Your task to perform on an android device: Go to the RapidBox app and open the Atom Men Blue Mid Ankle Sneaker then view its information and photos.
Image 1: 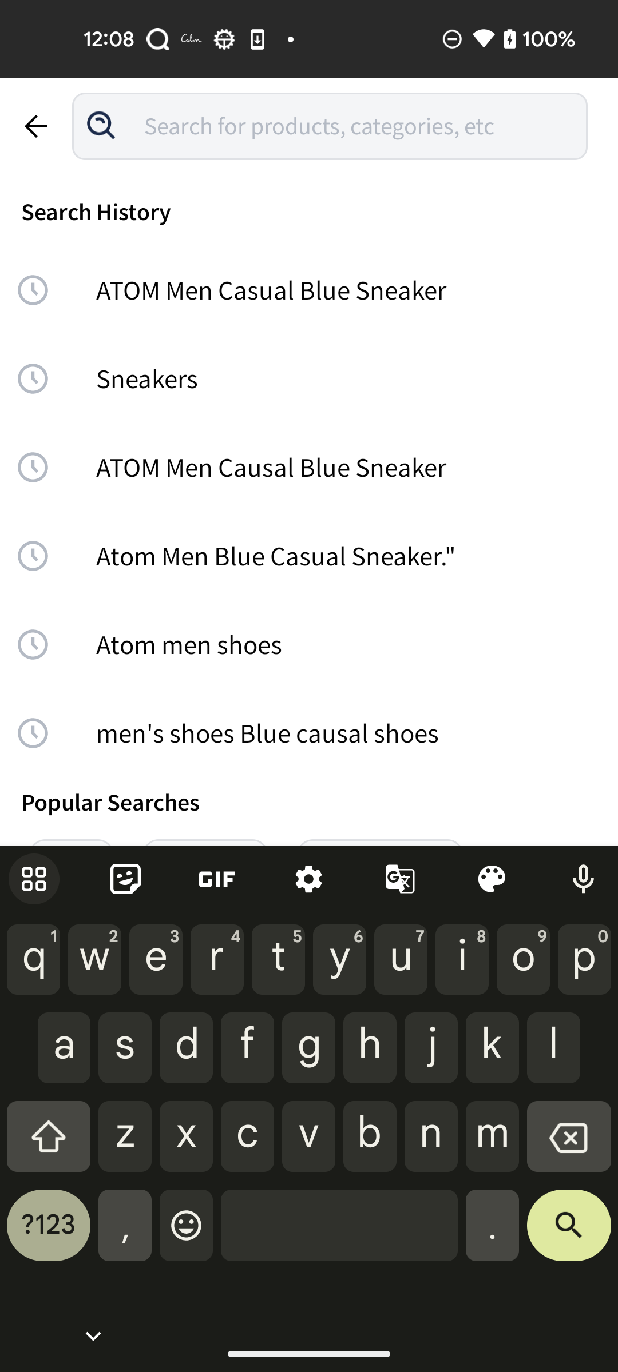
Search on the screen top of the bottom
Step 1: type "ATOM Men Bule Mid Ankle sneaker"
Image 2: 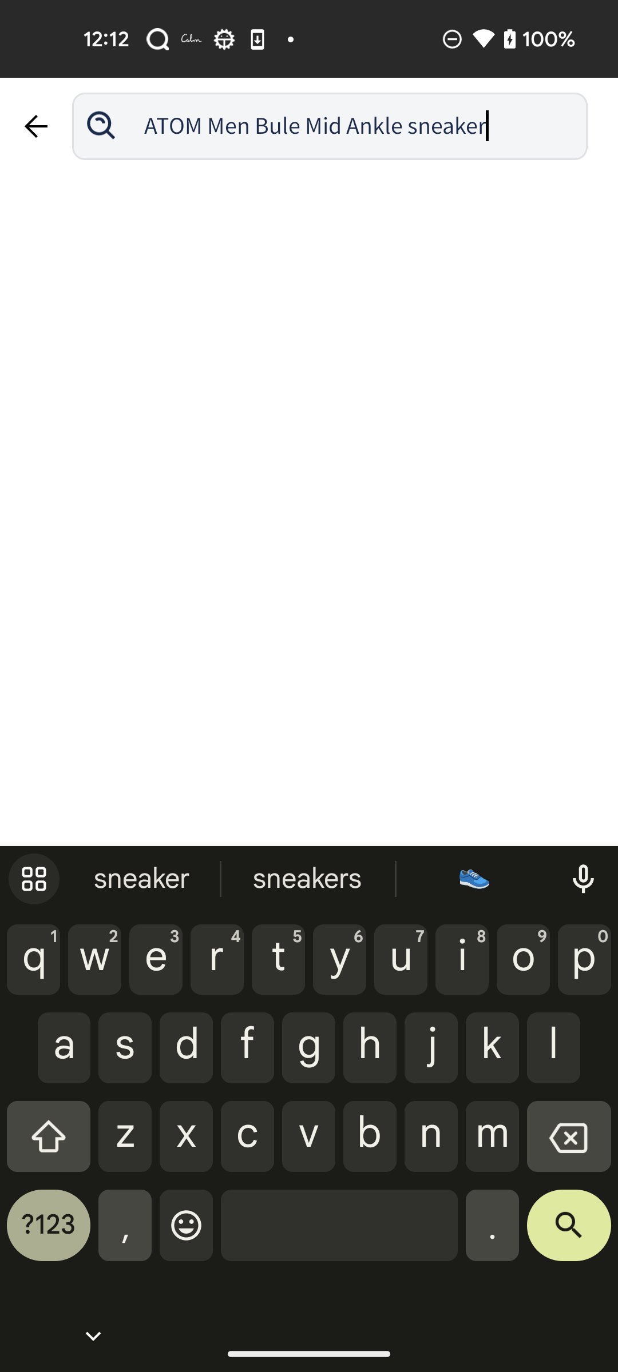
Click on the screen bar top of the bottom of right corner
Step 2: click (569, 1234)
Image 3: 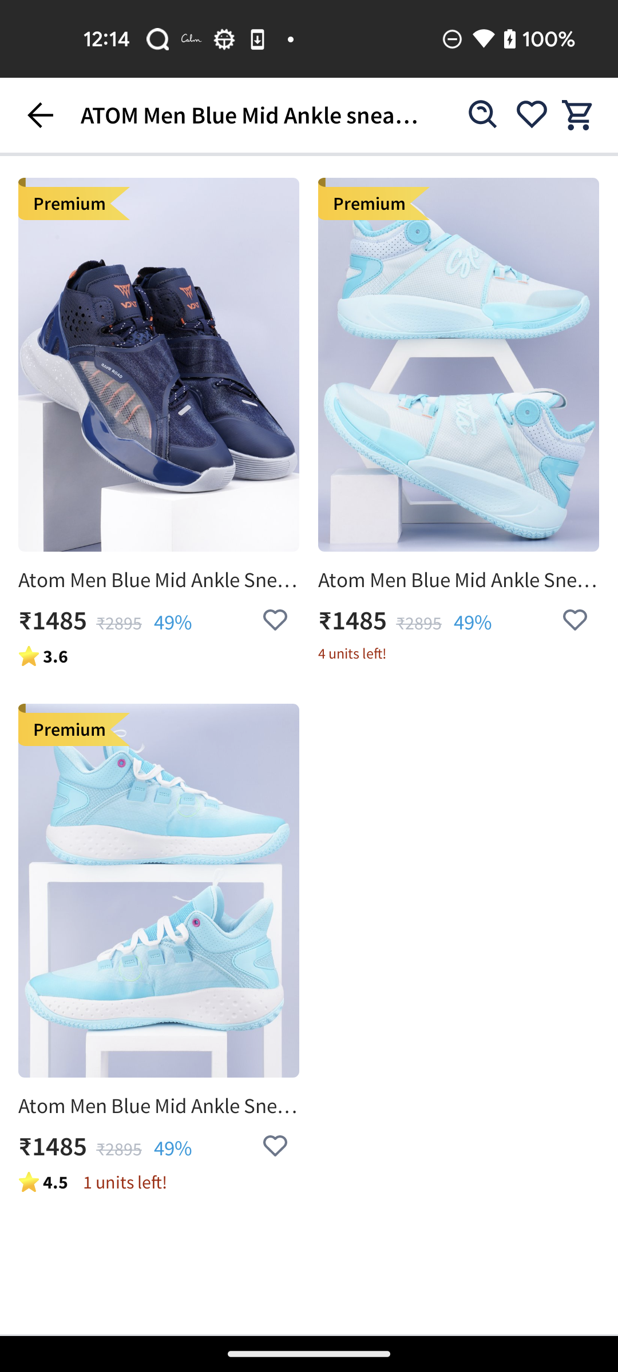
Click on the screen bar top of the bottom of right corner
Step 3: click (159, 364)
Image 4: 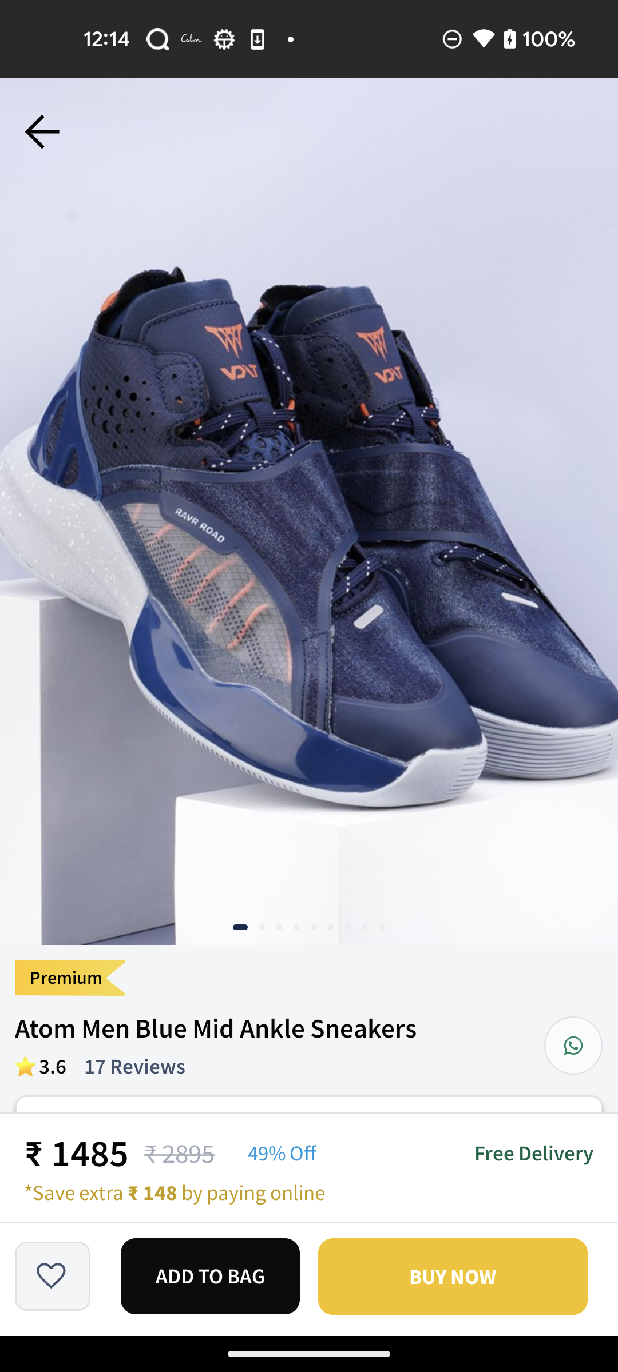
Click on the screen bar top of the bottom of right corner
Step 4: scroll right
Image 5: 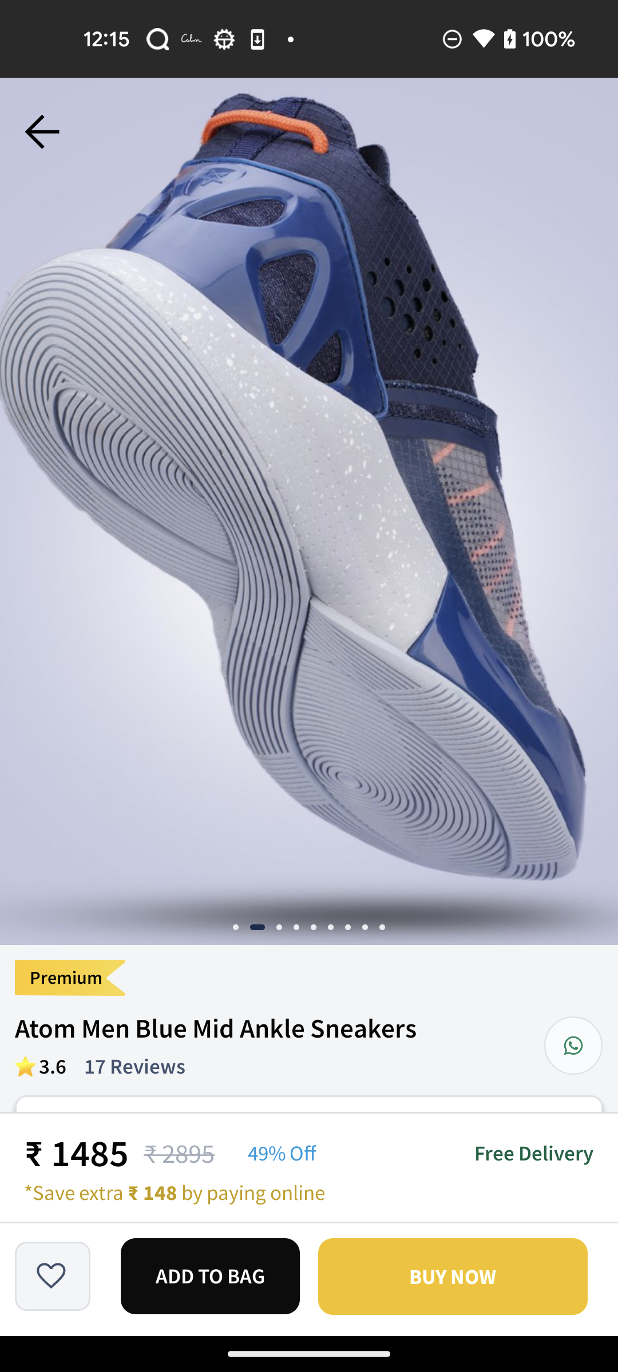
Click on the screen bar top of the bottom of right corner
Step 5: scroll right
Image 6: 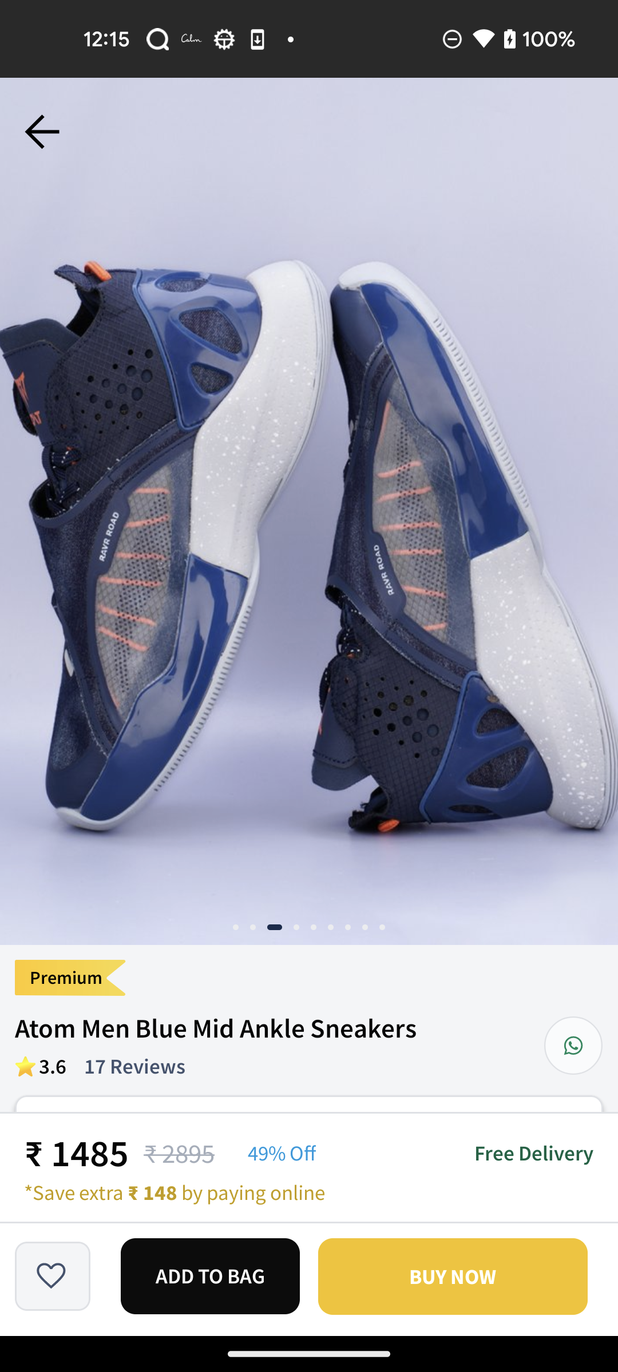
Click on the screen bar top of the bottom of right corner
Step 6: scroll right
Image 7: 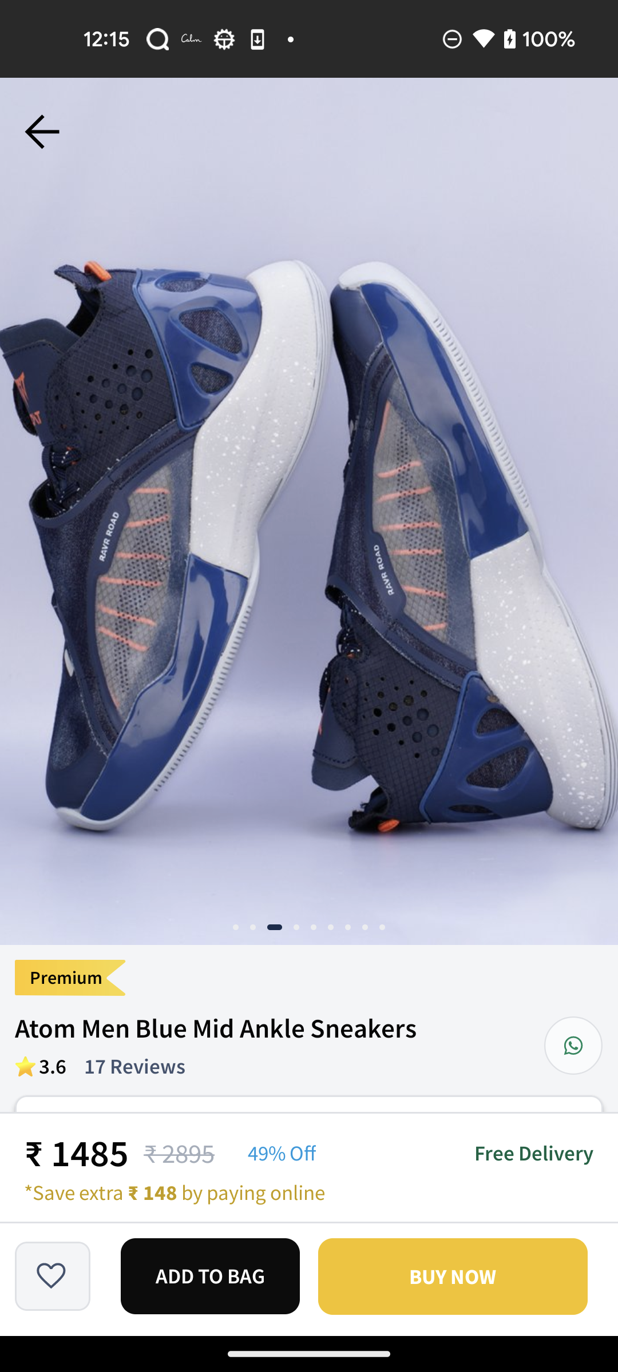
Click on the screen bar top of the bottom of right corner
Step 7: wait
Image 8: 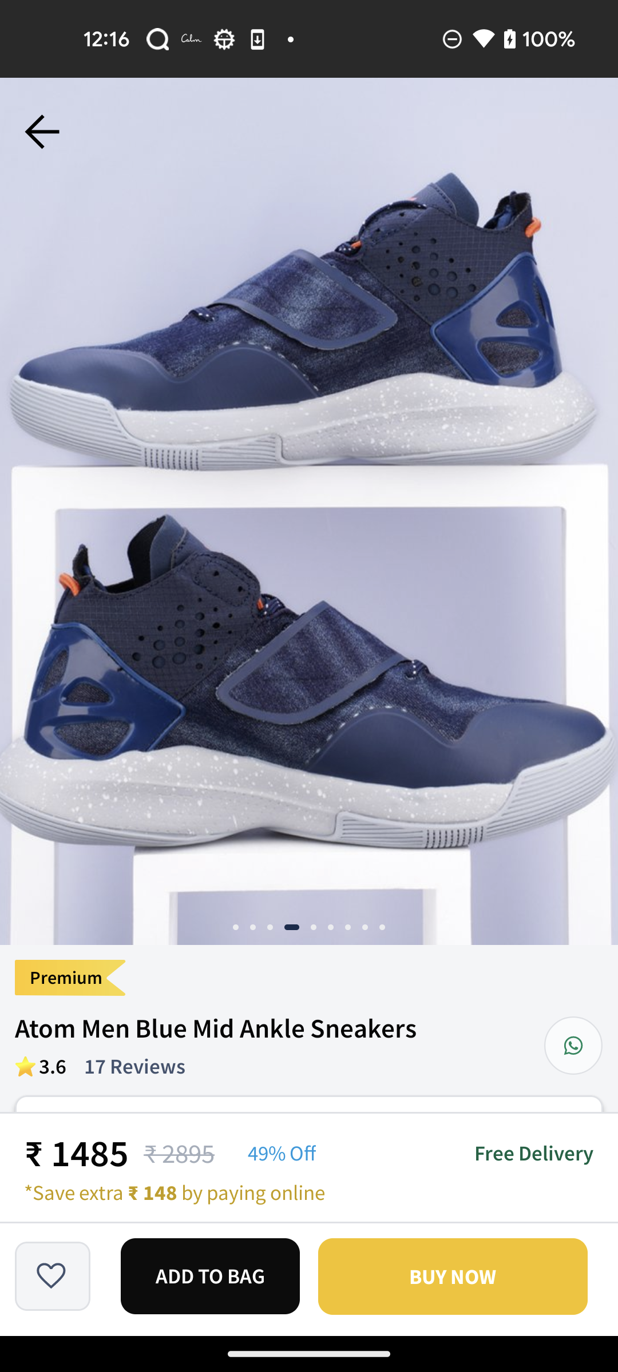
Click on the screen bar top of the bottom of right corner
Step 8: scroll down
Image 9: 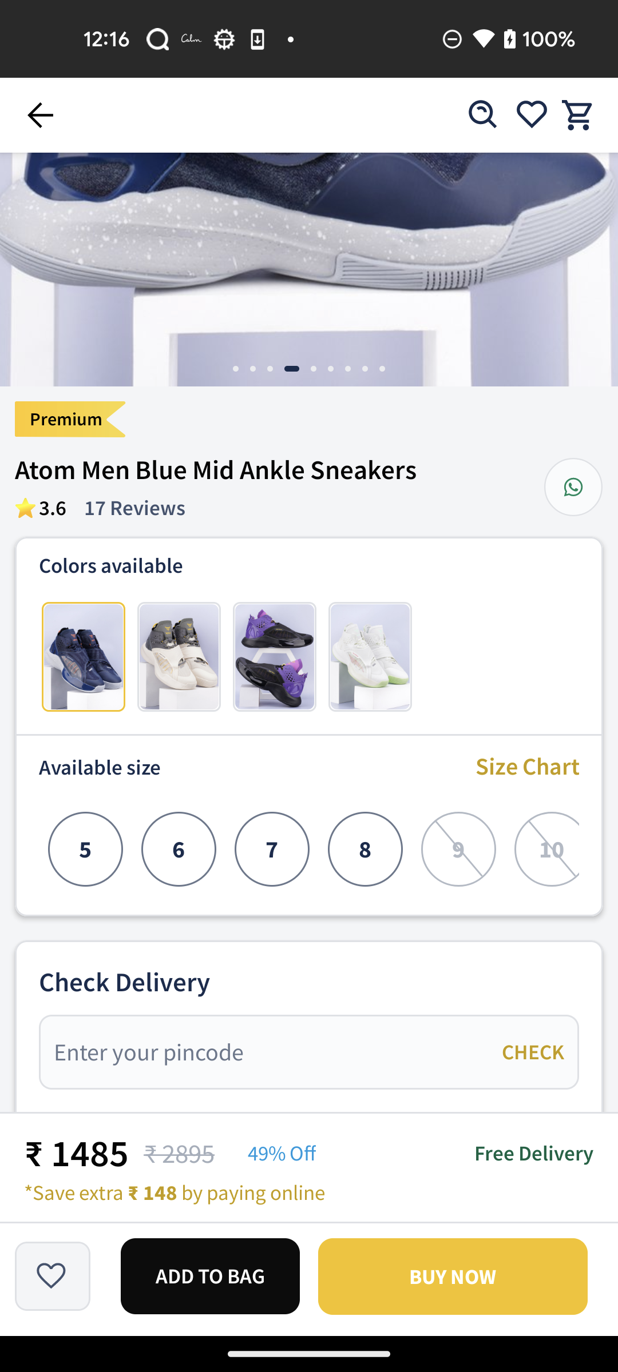
Click on the screen bar top of the bottom of right corner
Step 9: scroll down
Image 10: 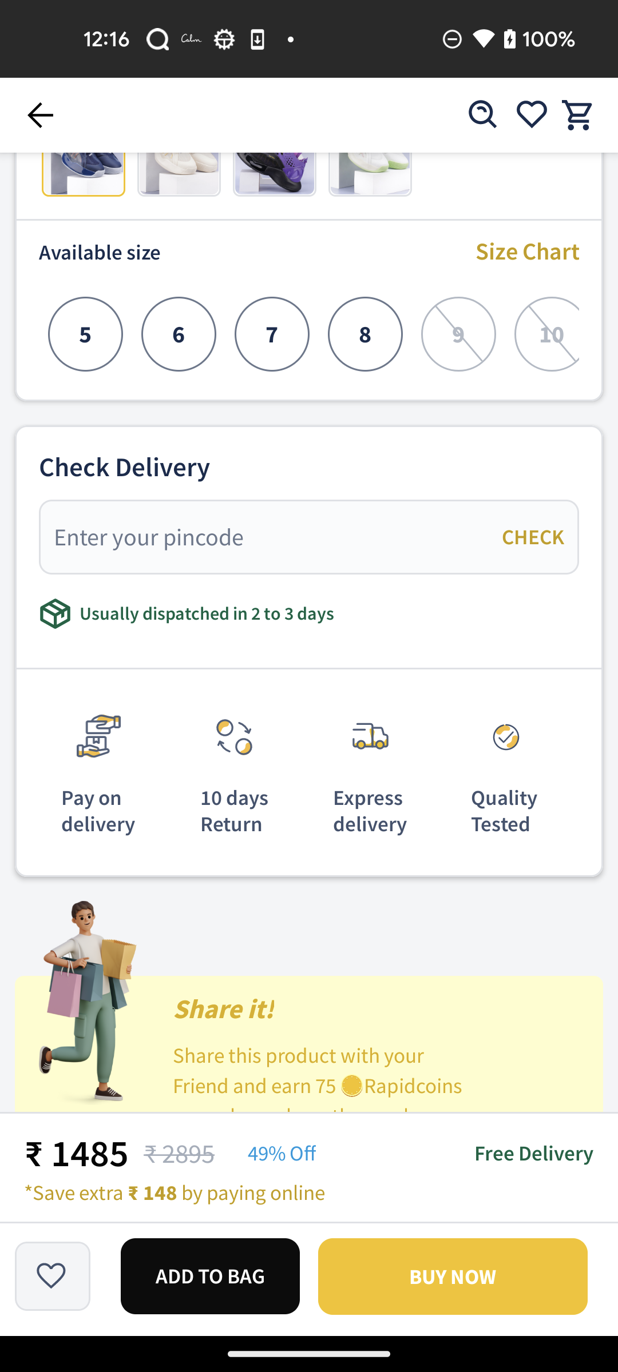
Click on the screen bar top of the bottom of right corner
Step 10: scroll down
Image 11: 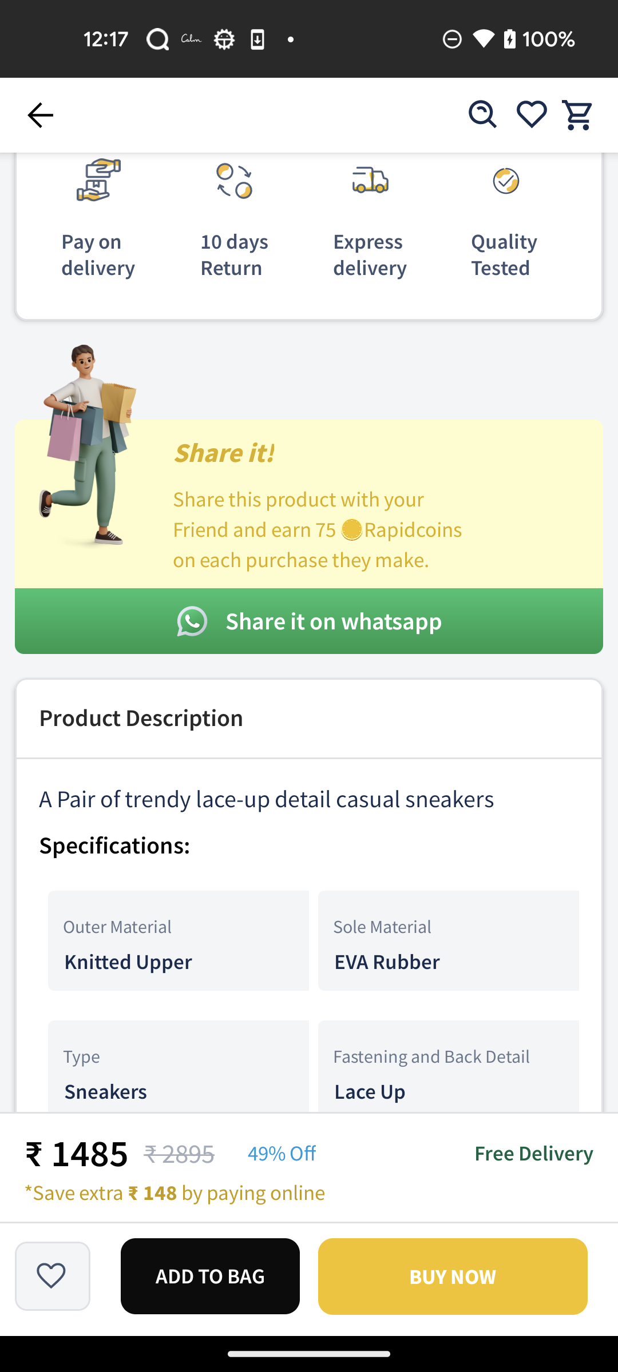
Click on the screen bar top of the bottom of right corner
Step 11: scroll down
Image 12: 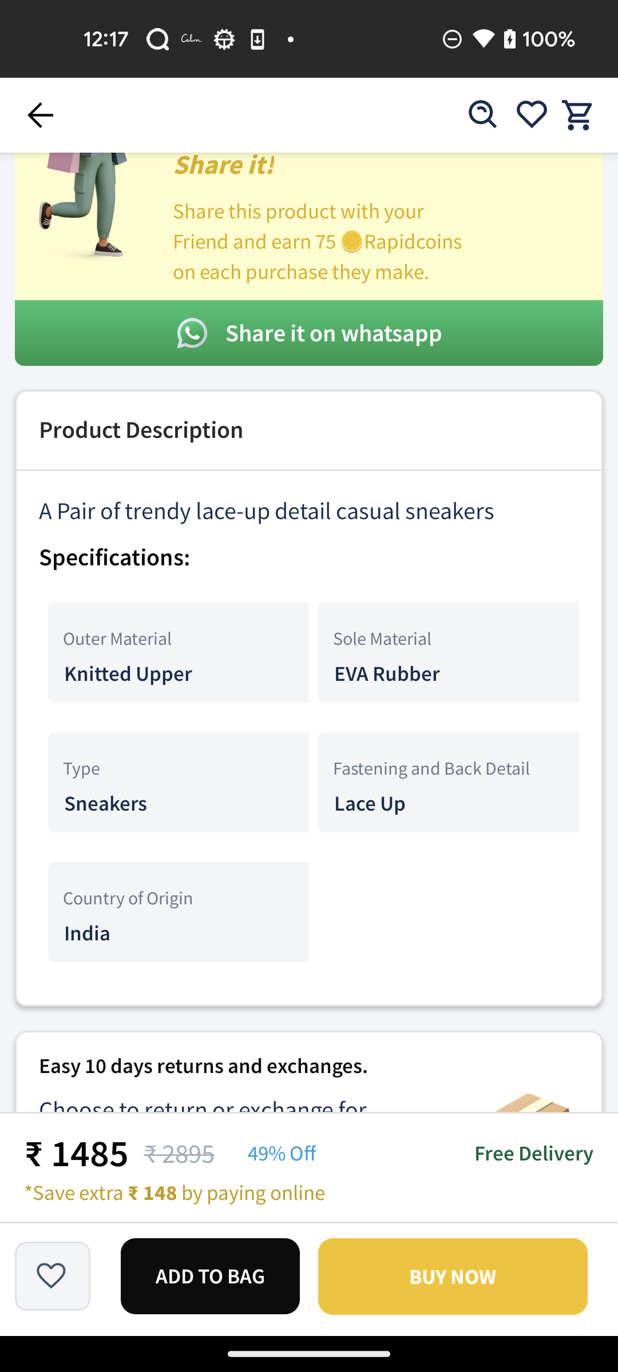
Click on the screen bar top of the bottom of right corner
Step 12: scroll down
Image 13: 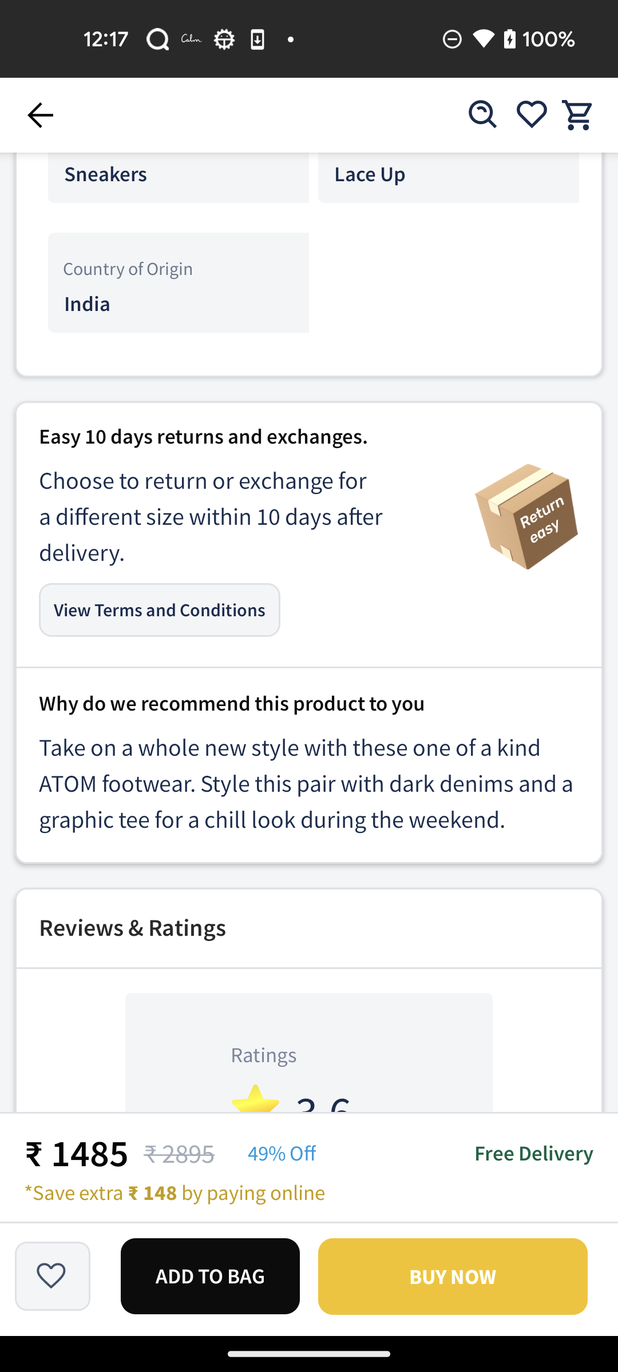
Click on the screen bar top of the bottom of right corner
Step 13: scroll down